Your task to perform on an android device: As my eyes are getting affected . I want to change the Display setting to Light mode in the Kitchen Stories app.
Image 0: 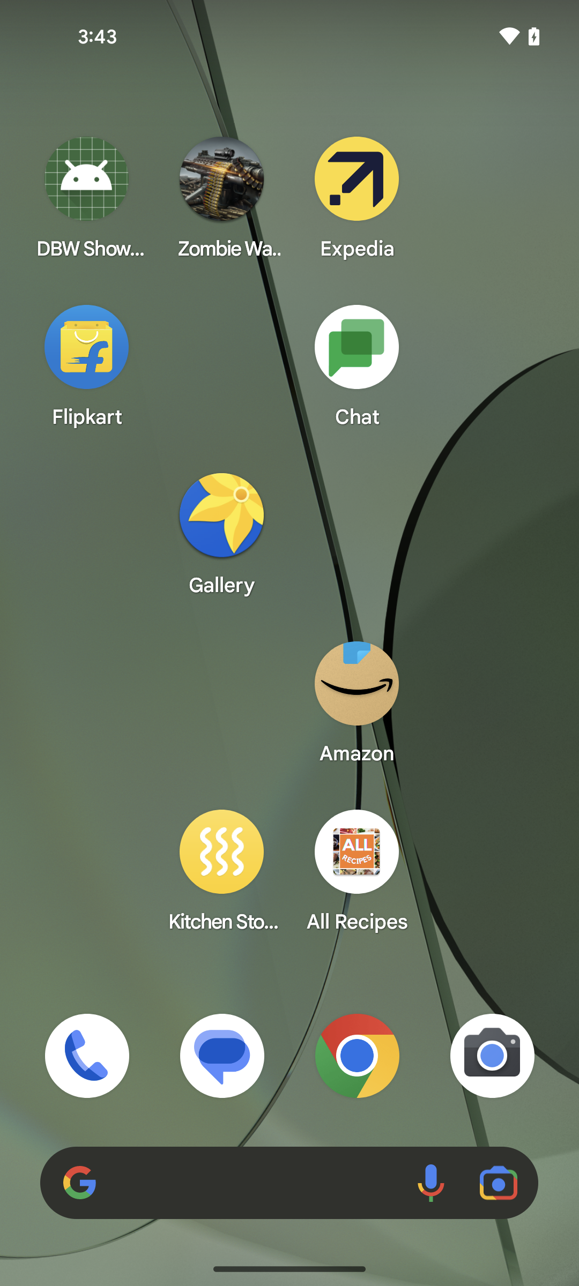
Open the Kitchen Stories app
Step 0: open app "Kitchen Stories"
Image 2: 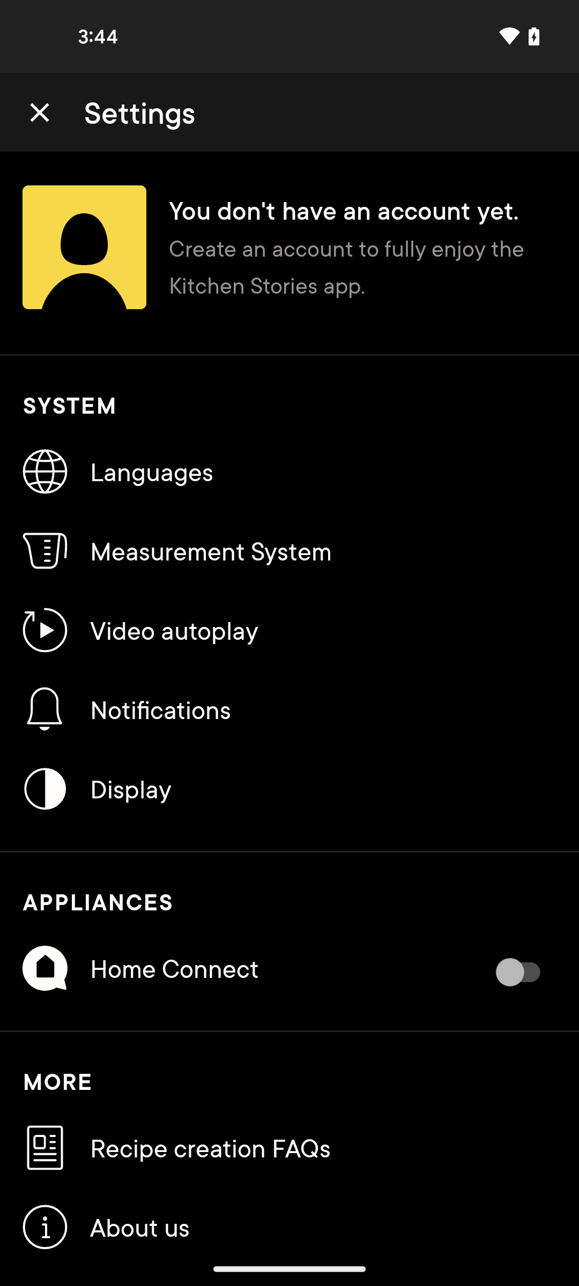
Select the Display option
Step 2: click (131, 789)
Image 3: 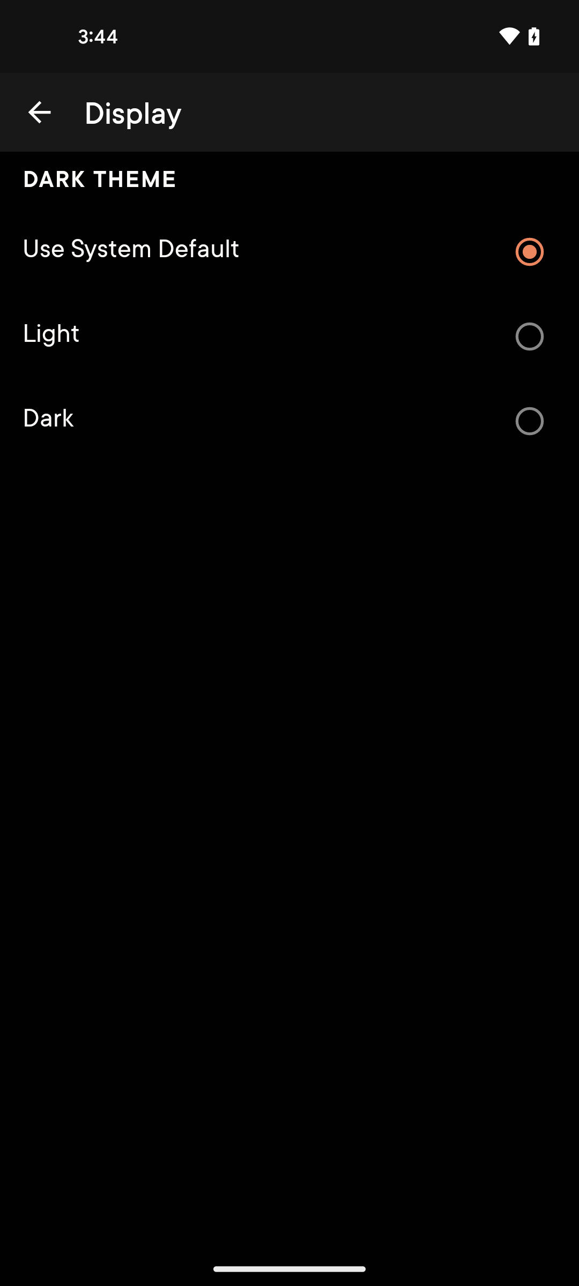
Select the Light Mode
Step 3: click (524, 345)